Your task to perform on an android device: Add the text Certified Management Accountant to the first slide of the presentation in the OfficeSuite app.
Image 0: 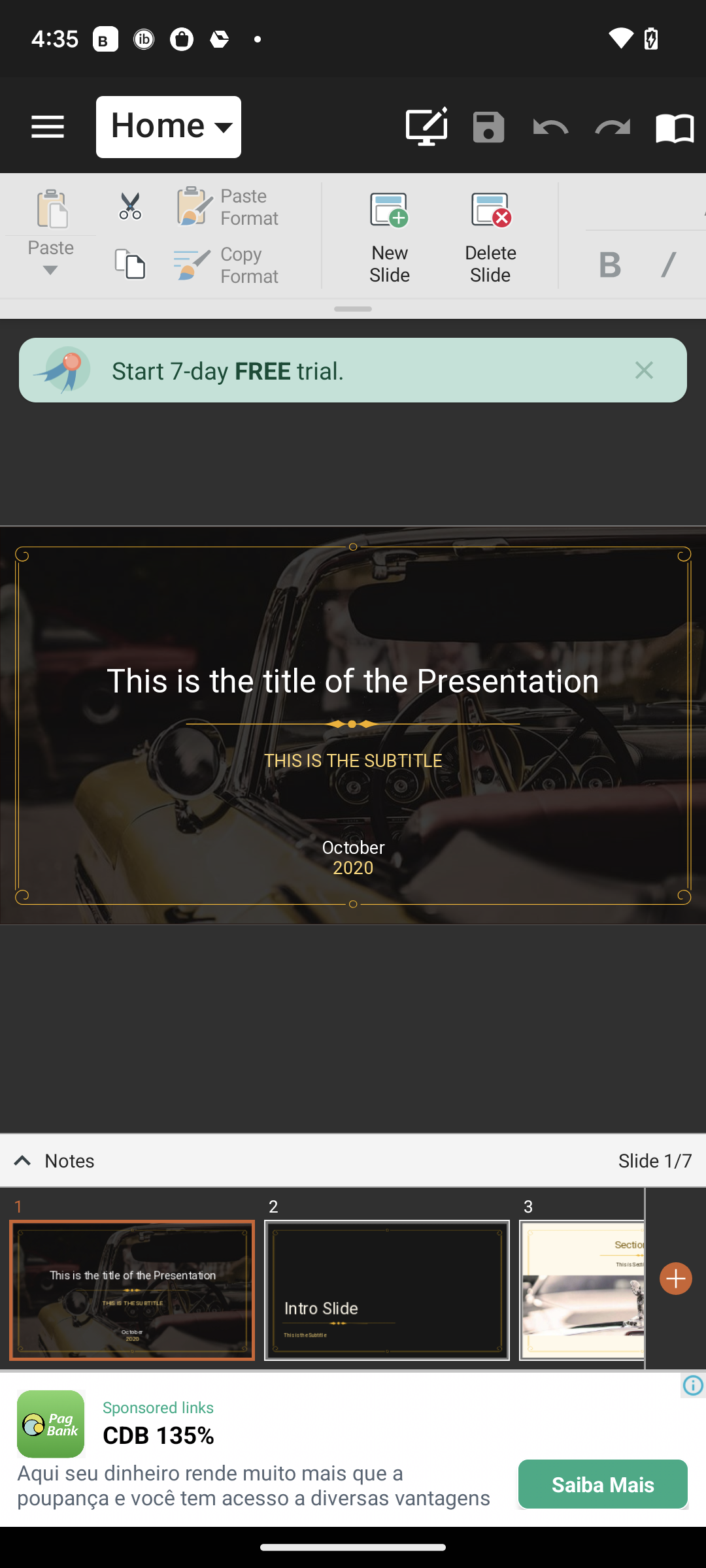
Type Certified Management Accountant in the title field.
Step 0: click (243, 668)
Image 1: 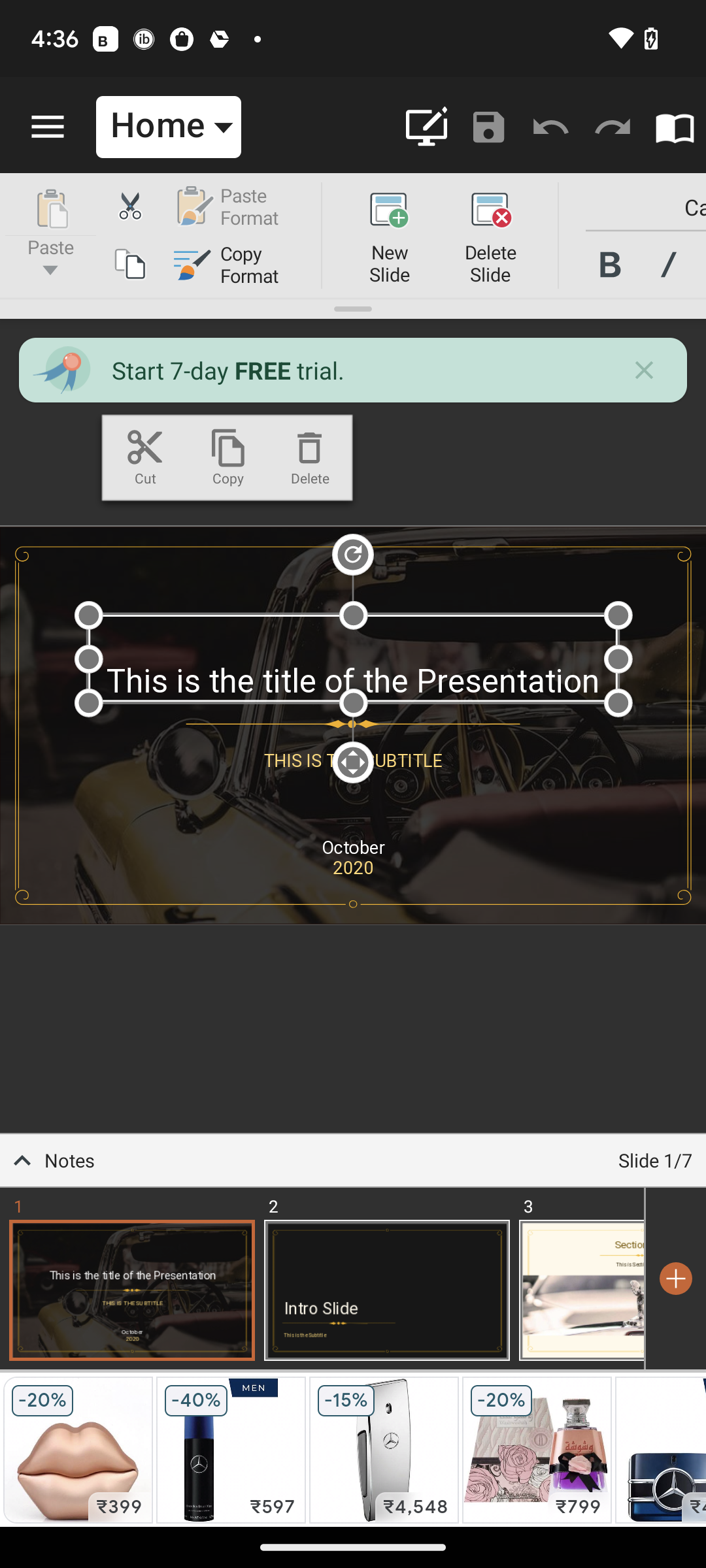
Type Certified Management Accountant in the title field.
Step 1: click (314, 689)
Image 2: 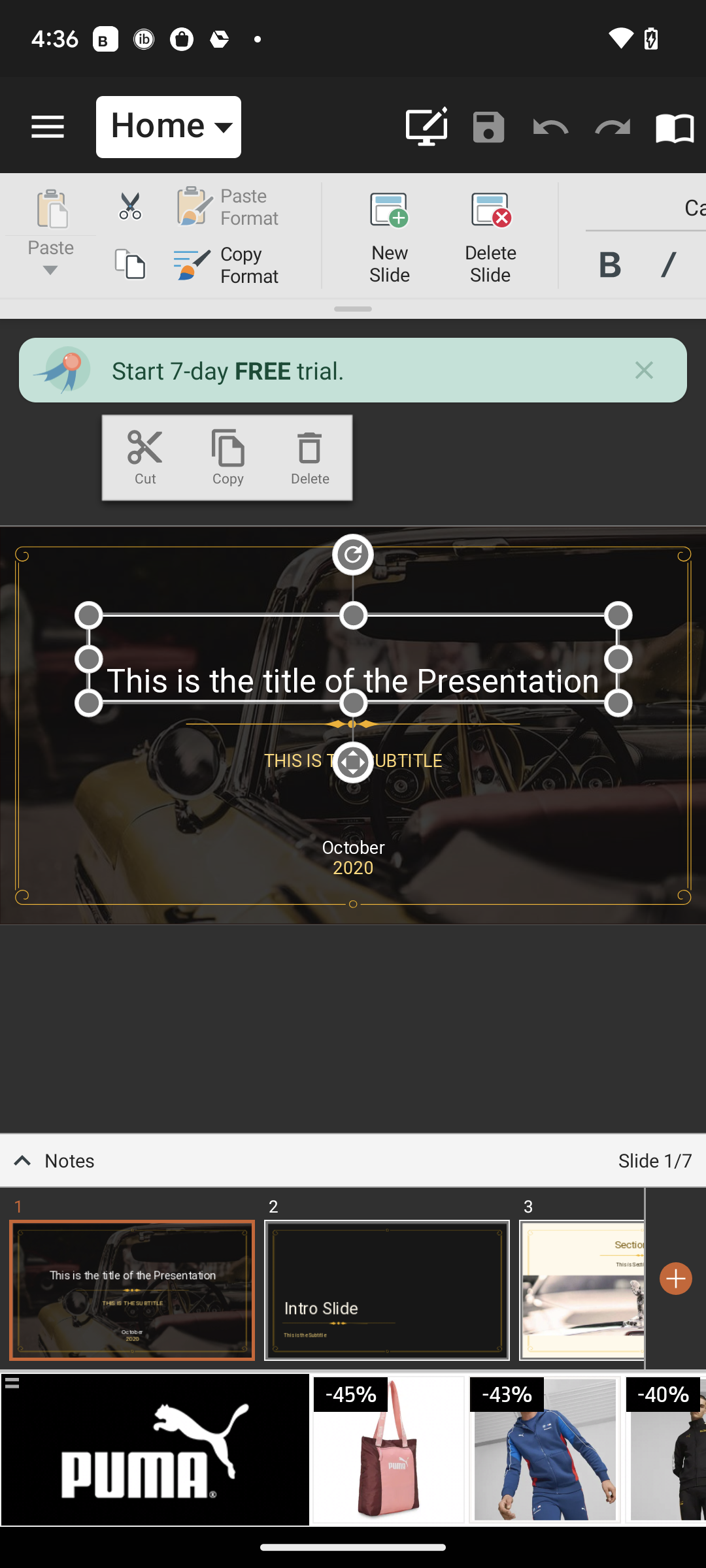
Type Certified Management Accountant in the title field.
Step 2: click (335, 689)
Image 3: 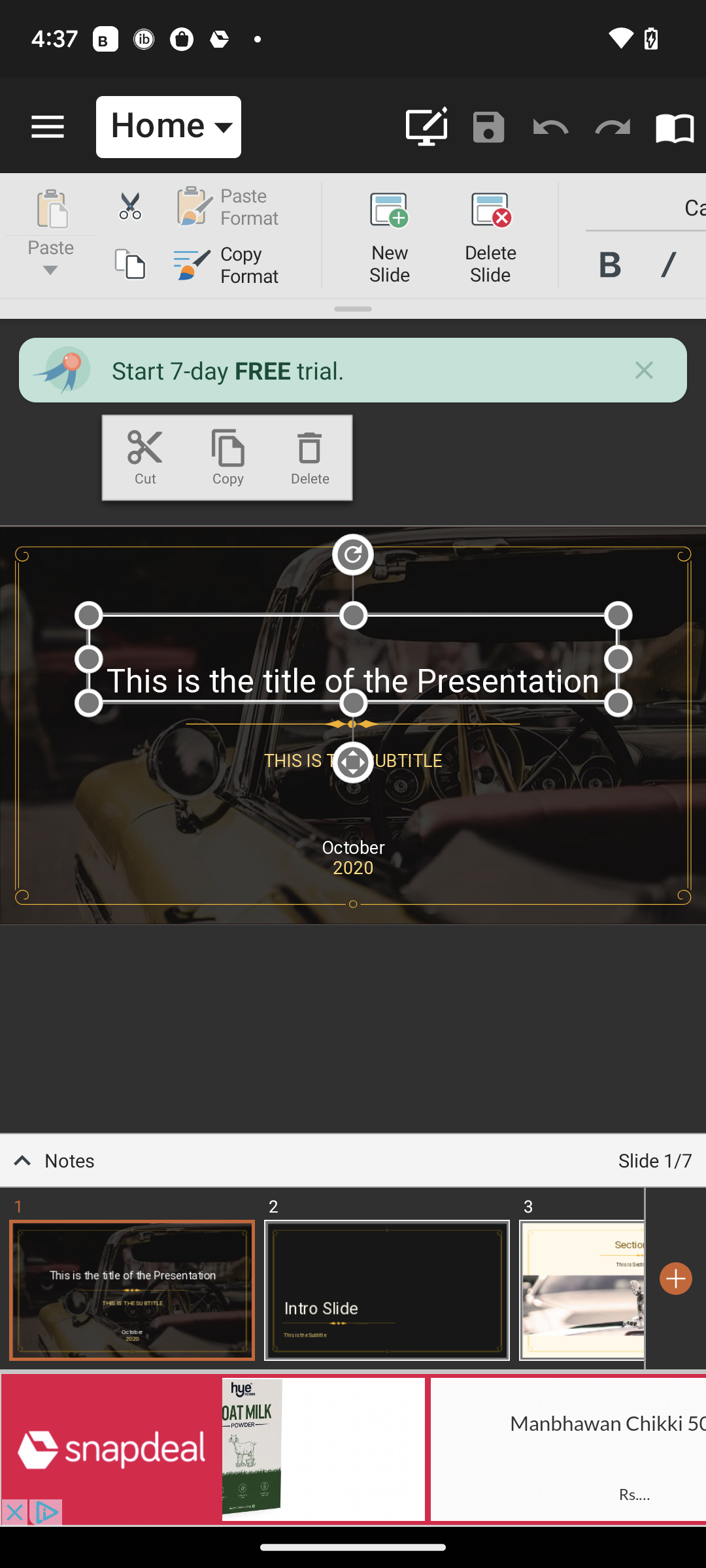
Type Certified Management Accountant in the title field.
Step 3: type "Certified Management Accountant"